Your task to perform on an android device: Save the crispy chicken katsu curry meal for a movie night at my father's place in Garden Grove, California.
Image 1: 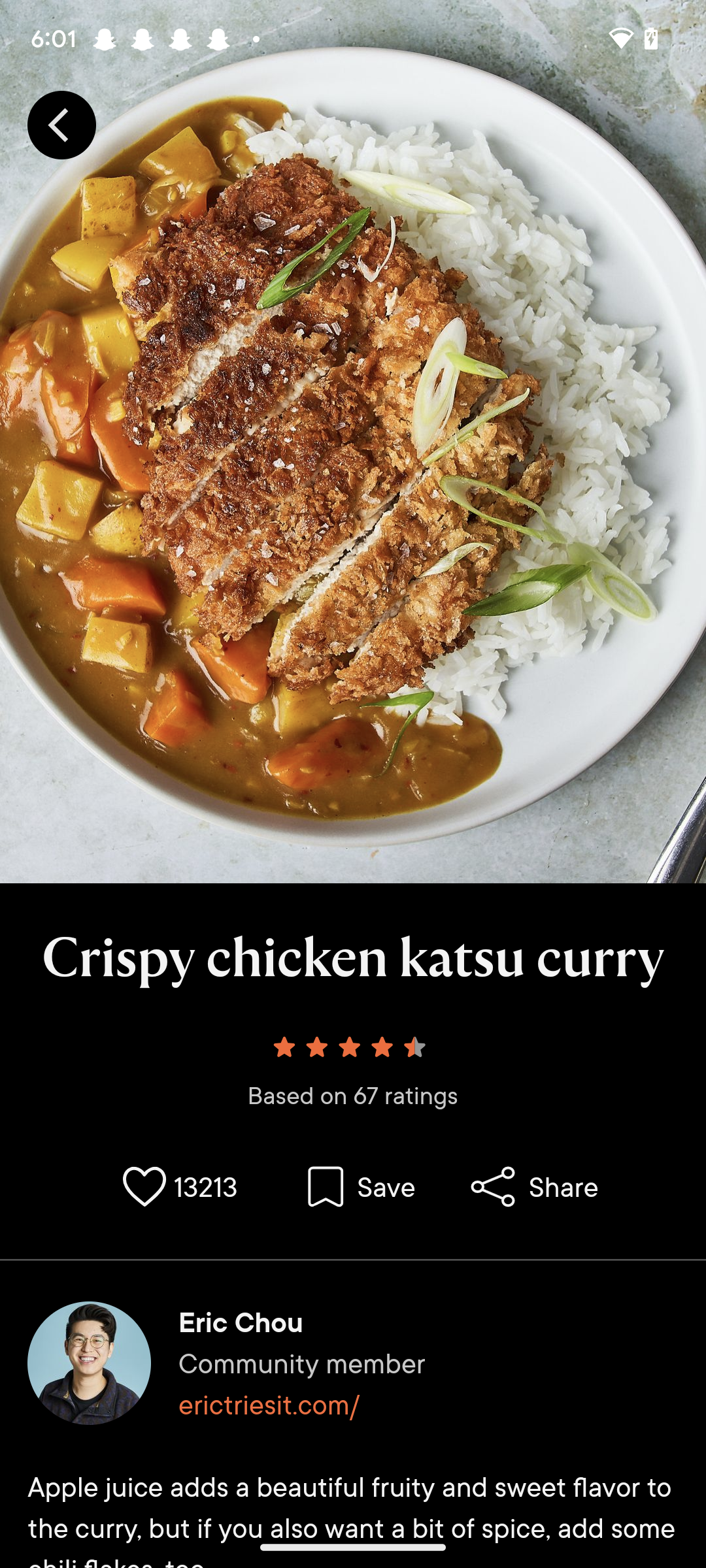
Click on Save option in the middle of the screen.
Step 1: click (361, 1186)
Image 2: 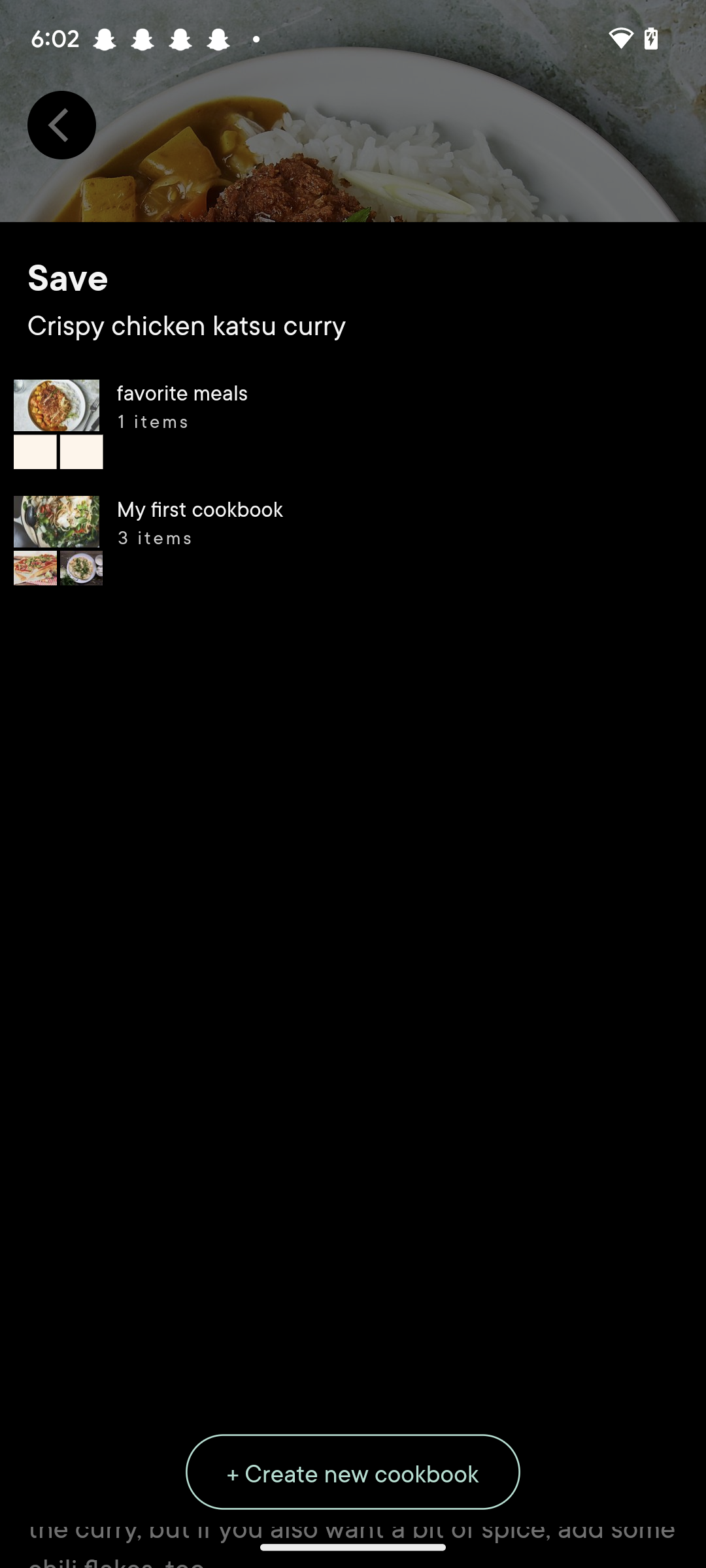
Click on favorite meals on the left side of the screen.
Step 2: click (353, 424)